Your task to perform on an android device: i was going to make my favorite dish gnocchi alla bolognese today but i ran out of potato stock  use lulu online app to find some
Image 0: 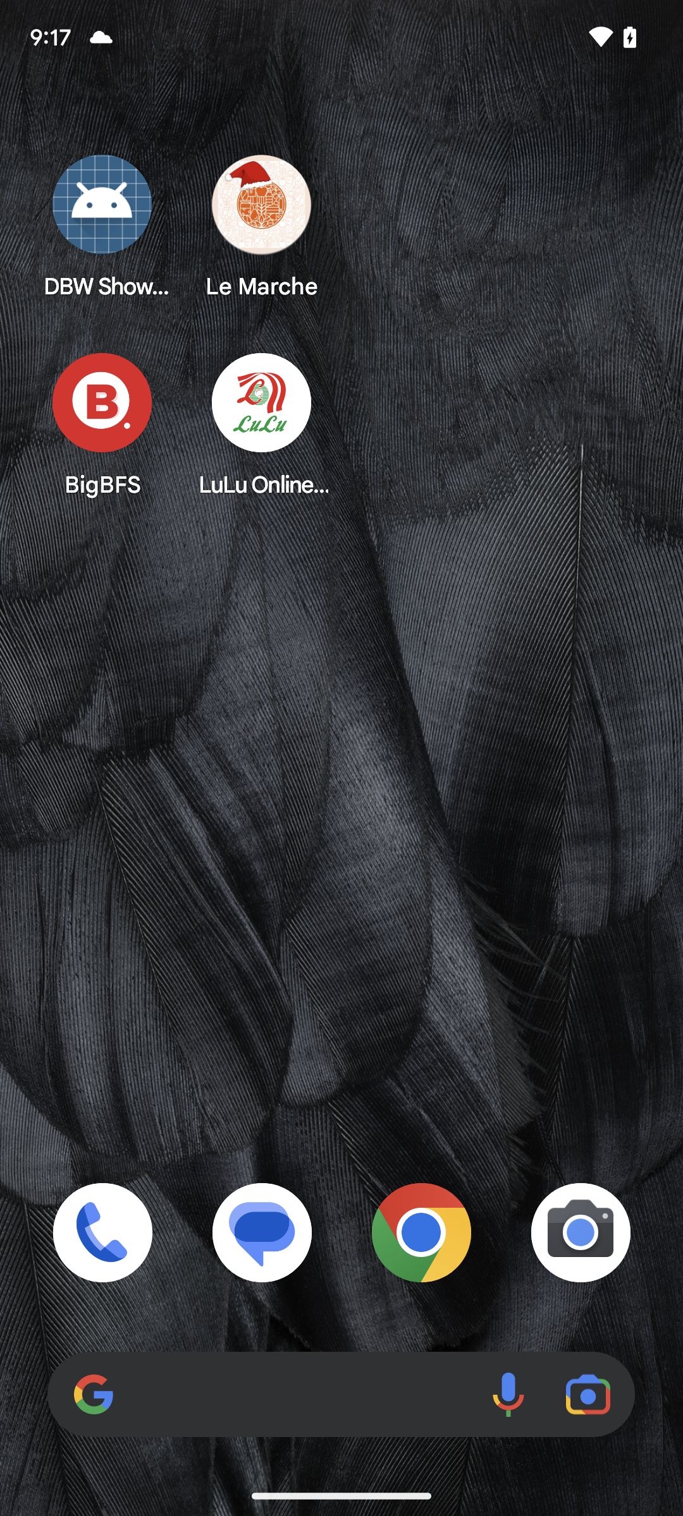
click on lulu online to open app
Step 0: open app "LuLu Online India"
Image 1: 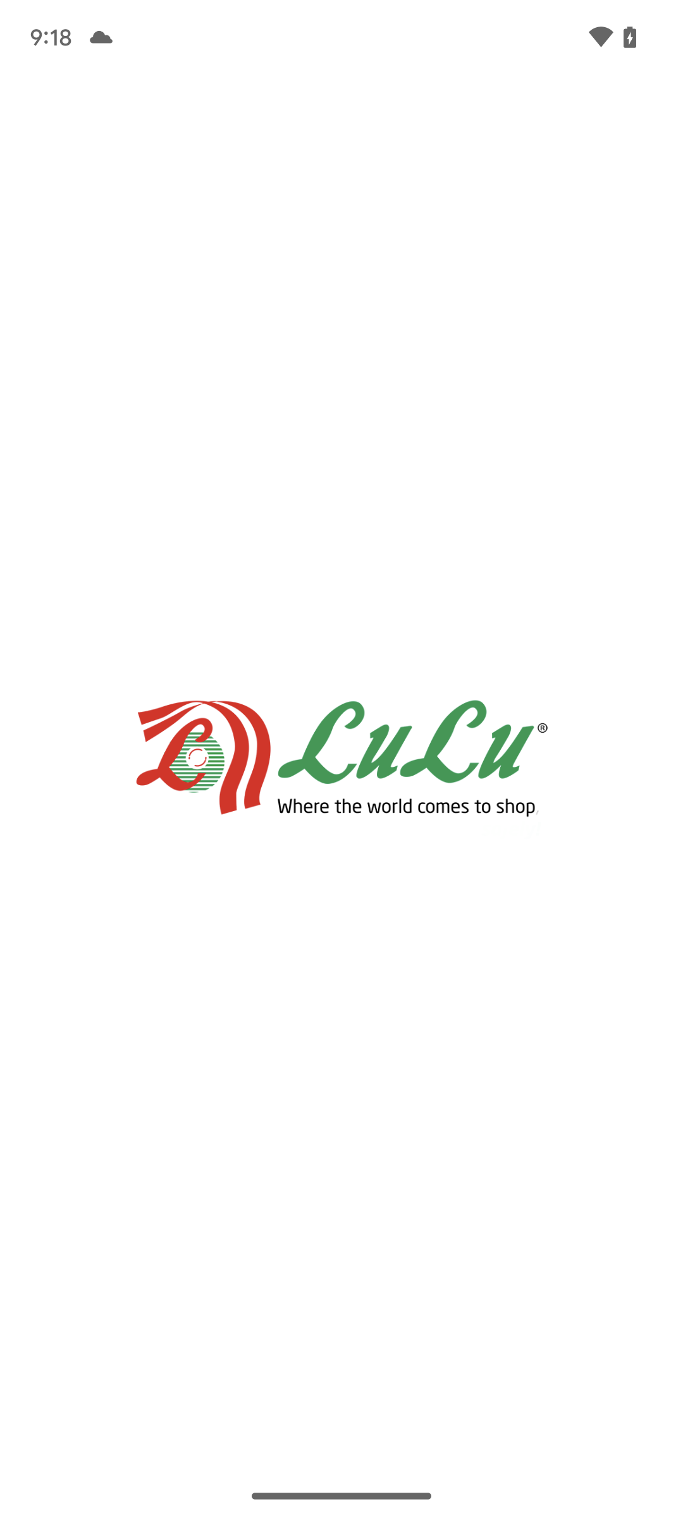
click on lulu online to open app
Step 1: wait
Image 2: 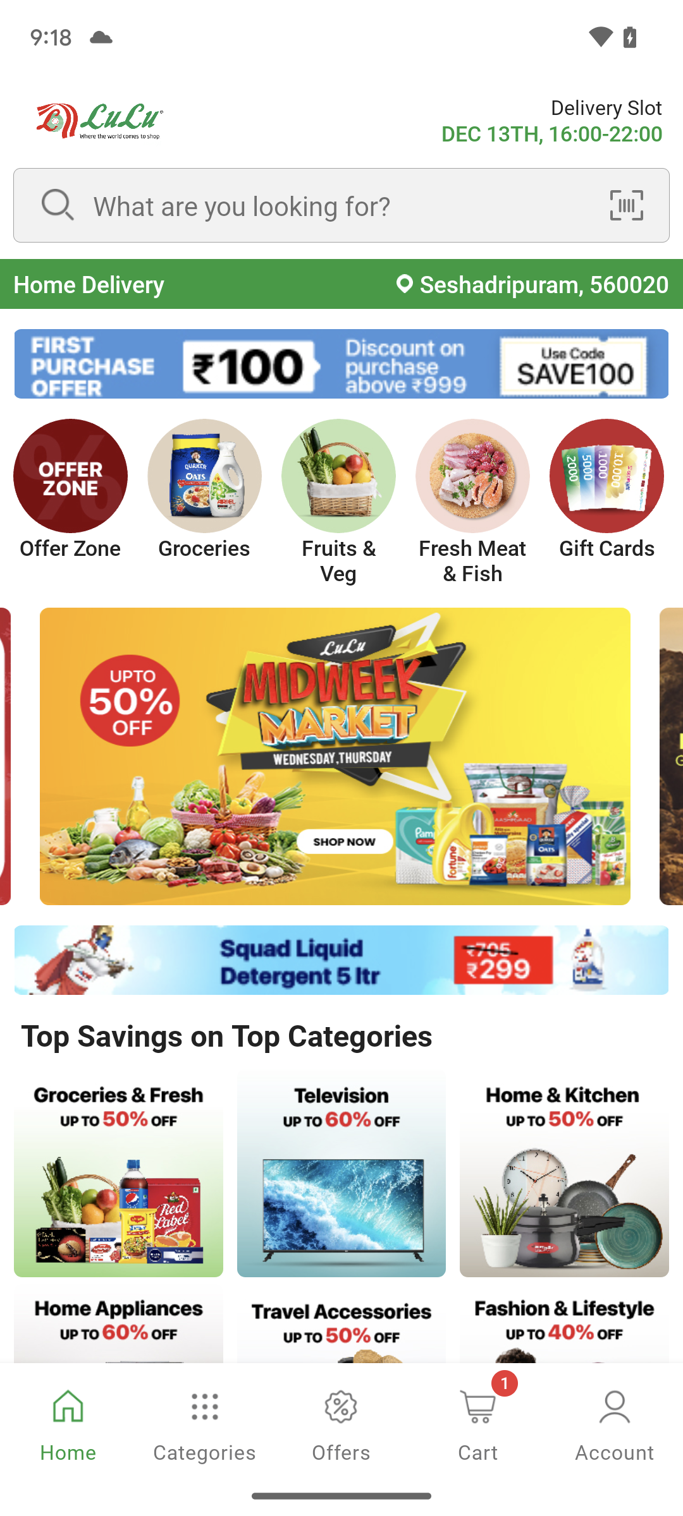
go to the search bar at top of the screen 
Step 2: click (338, 205)
Image 3: 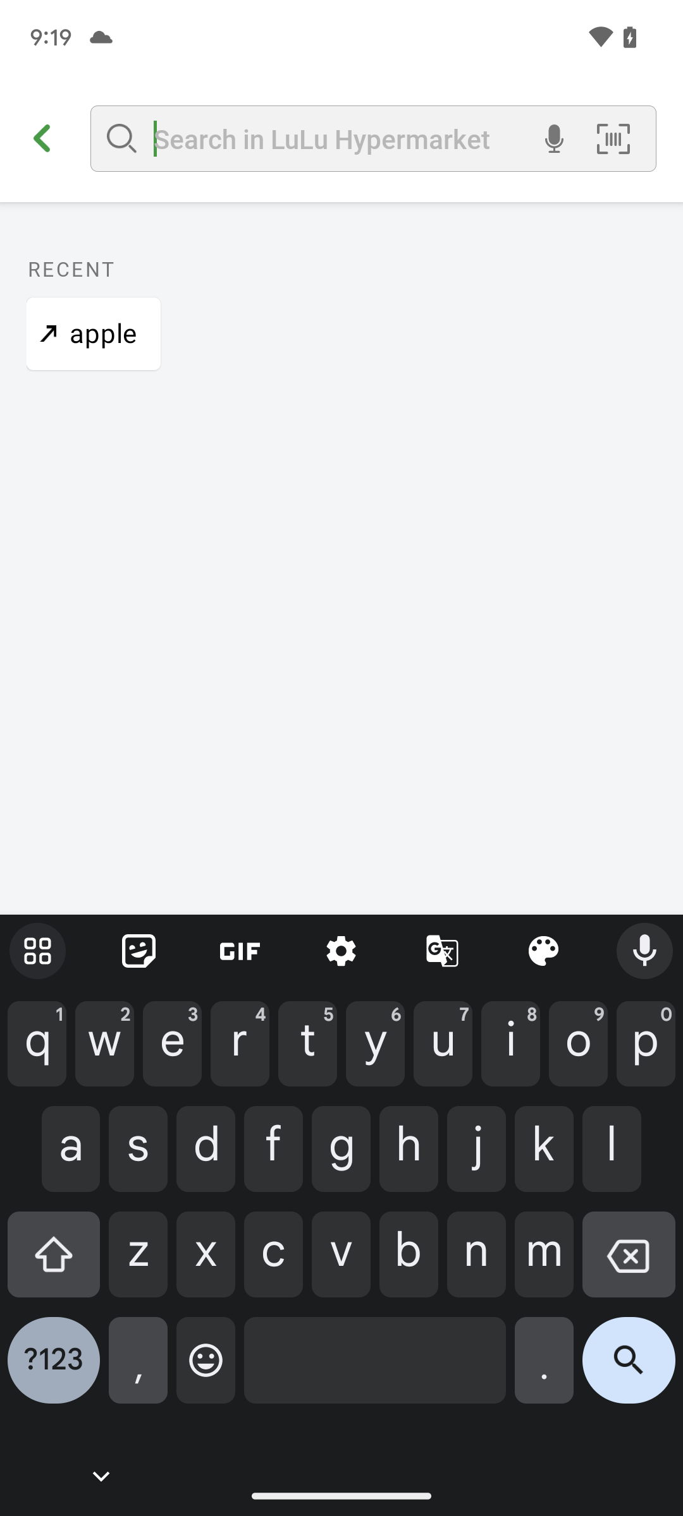
go to the search bar at top of the screen and type potato
Step 3: type "potato"
Image 4: 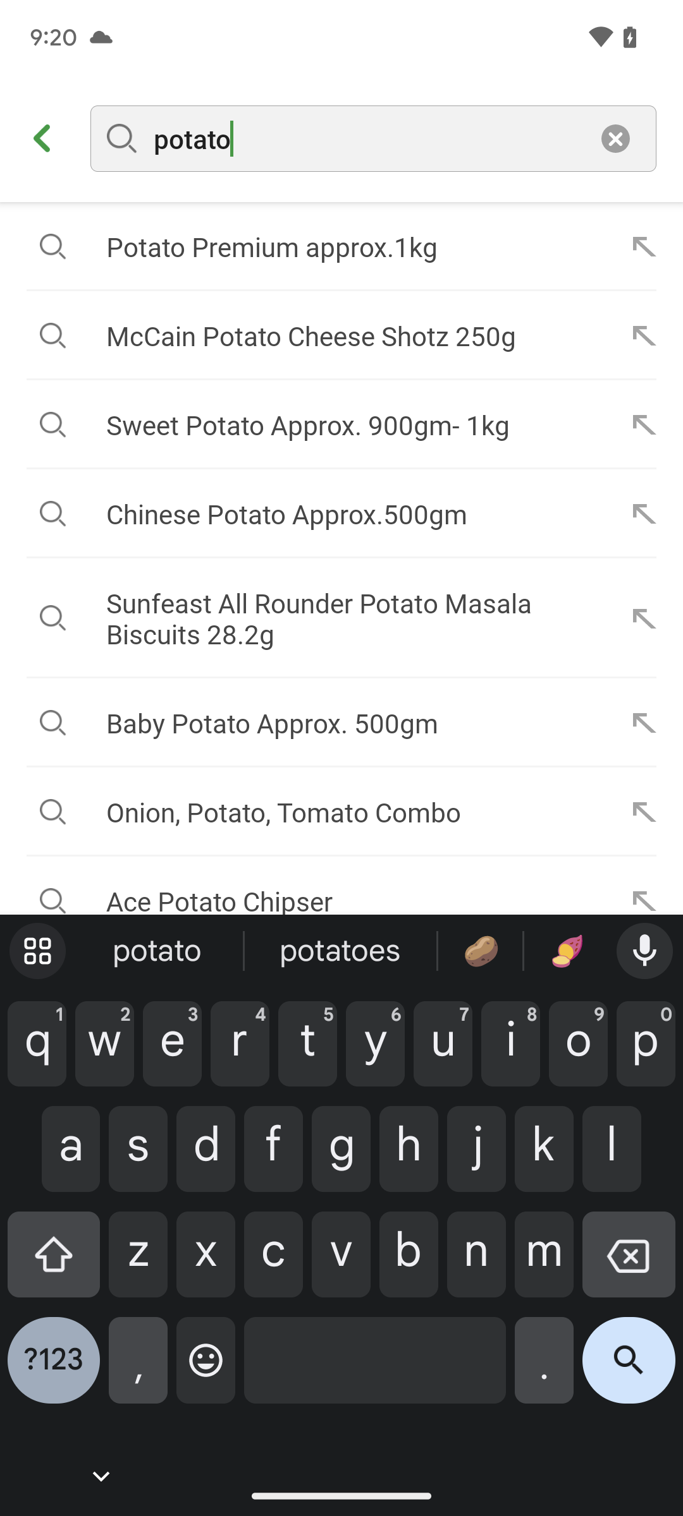
click on the search bar icon at the bottom right side of keyboard window pop up
Step 4: click (629, 1370)